Your task to perform on an android device: I'd want to compare the prices of light bulb under £2-3.
Image 0: 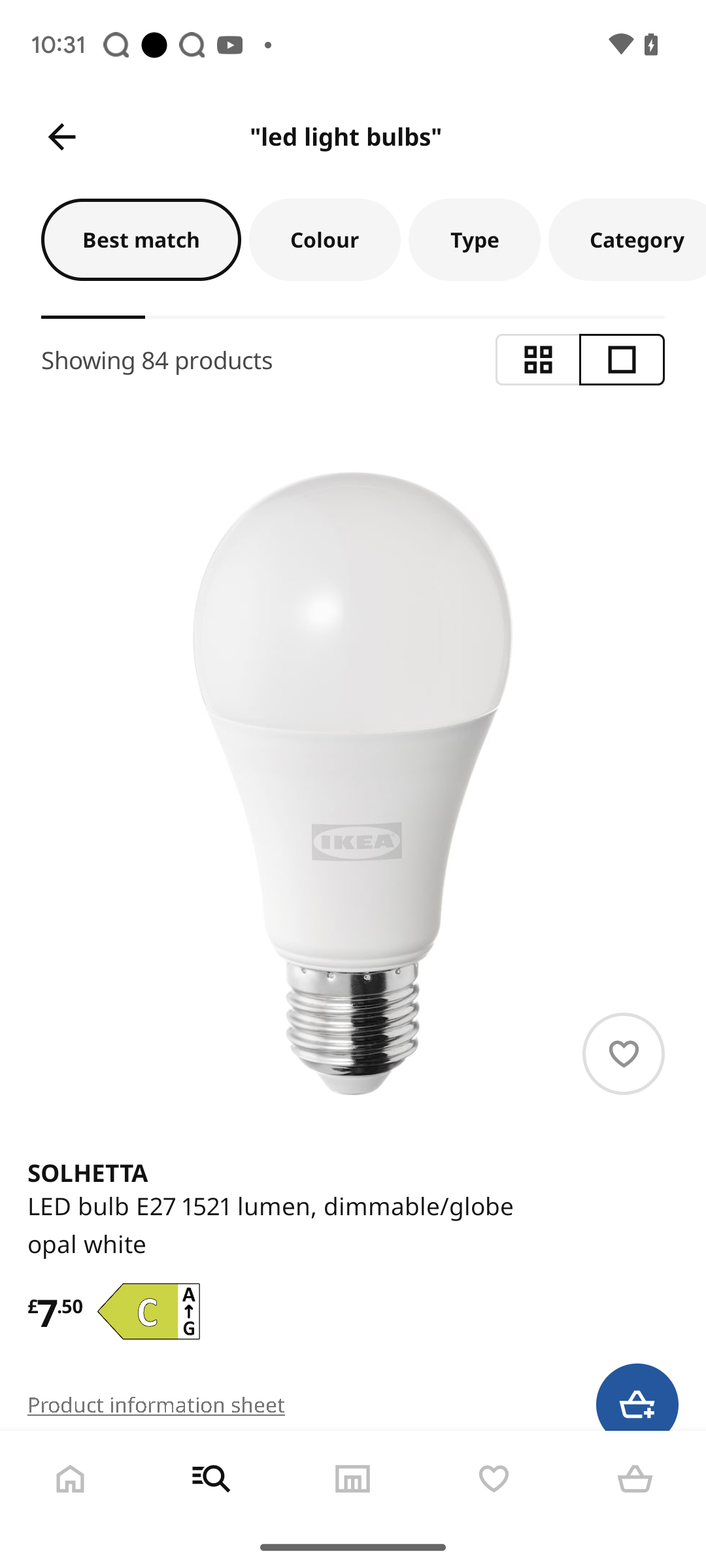
Click on the category option at the top right of the screen
Step 0: click (627, 239)
Image 1: 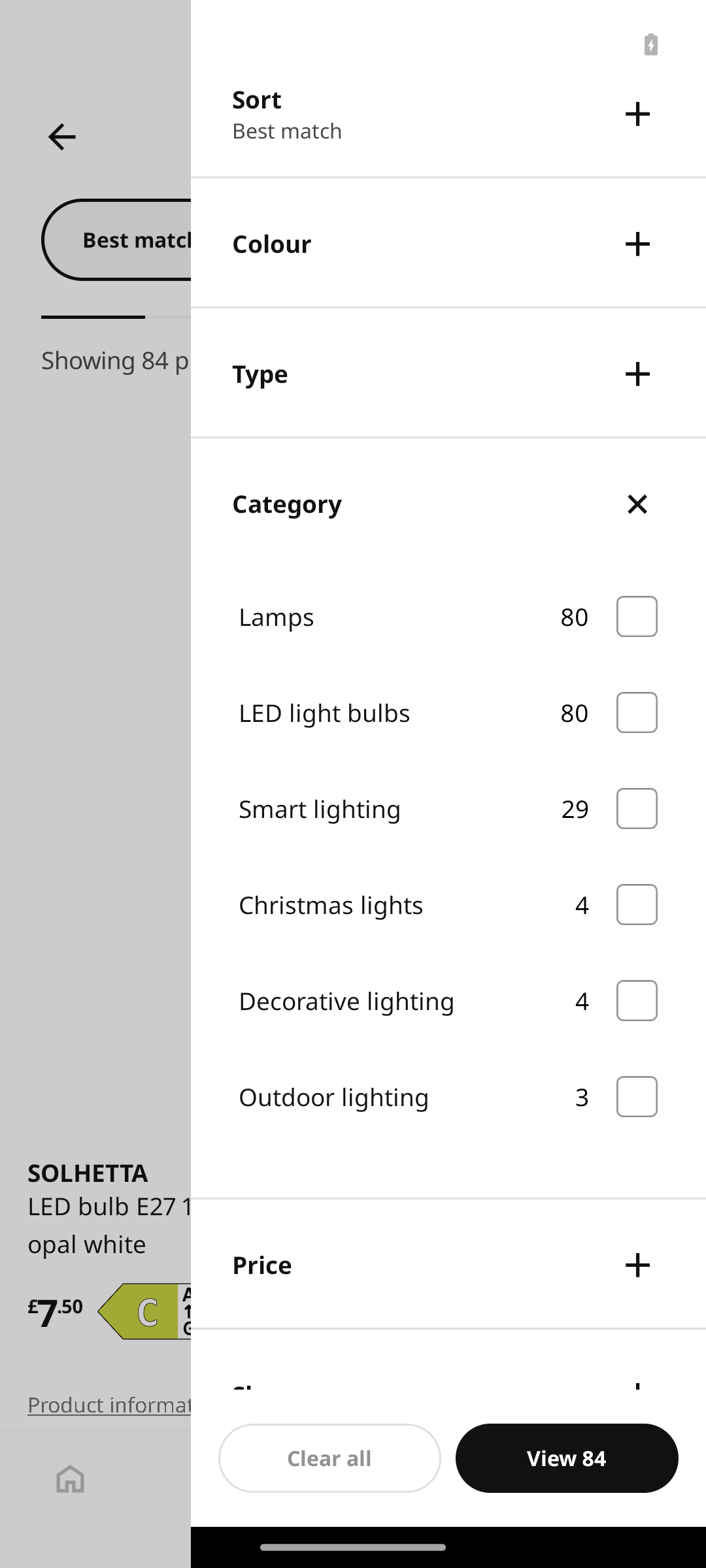
click on the price tab
Step 1: click (394, 1264)
Image 3: 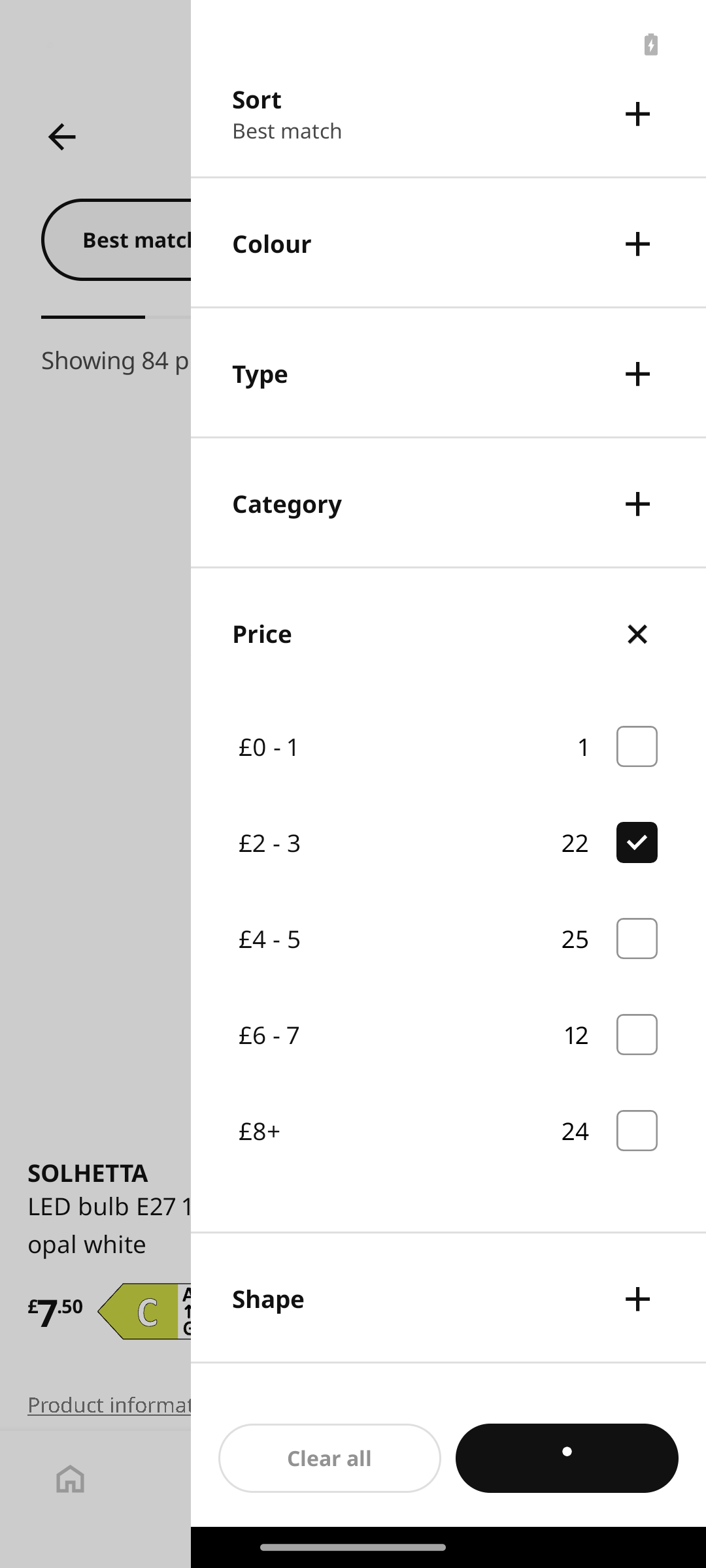
Click on view 22 option
Step 3: click (566, 1458)